Your task to perform on an android device: Open the Google Tasks app and create a task for Task update.
Image 1: 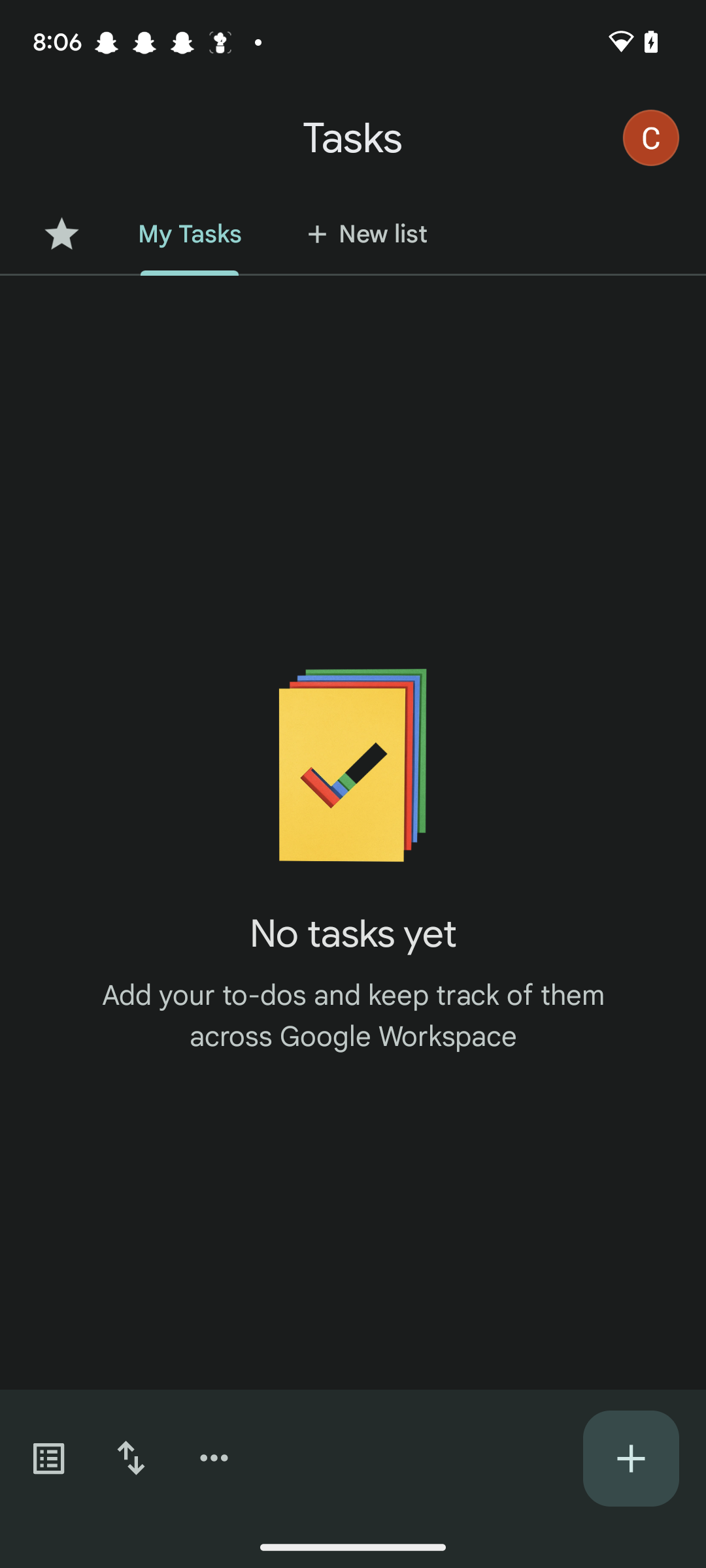
Click on the + icon at the bottom right corner of the screen
Step 1: click (631, 1458)
Image 2: 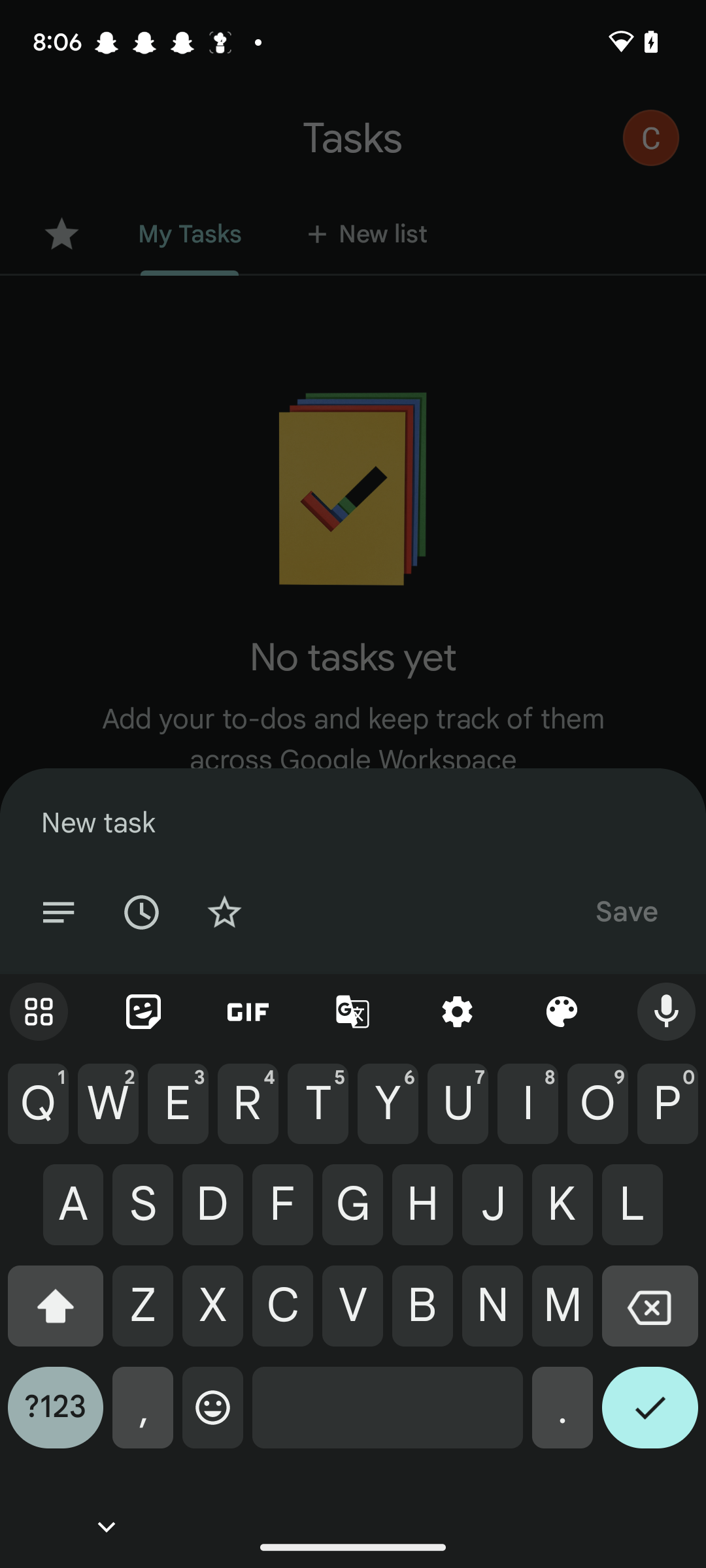
Enter the task name as Task update
Step 2: type "Task update"
Image 3: 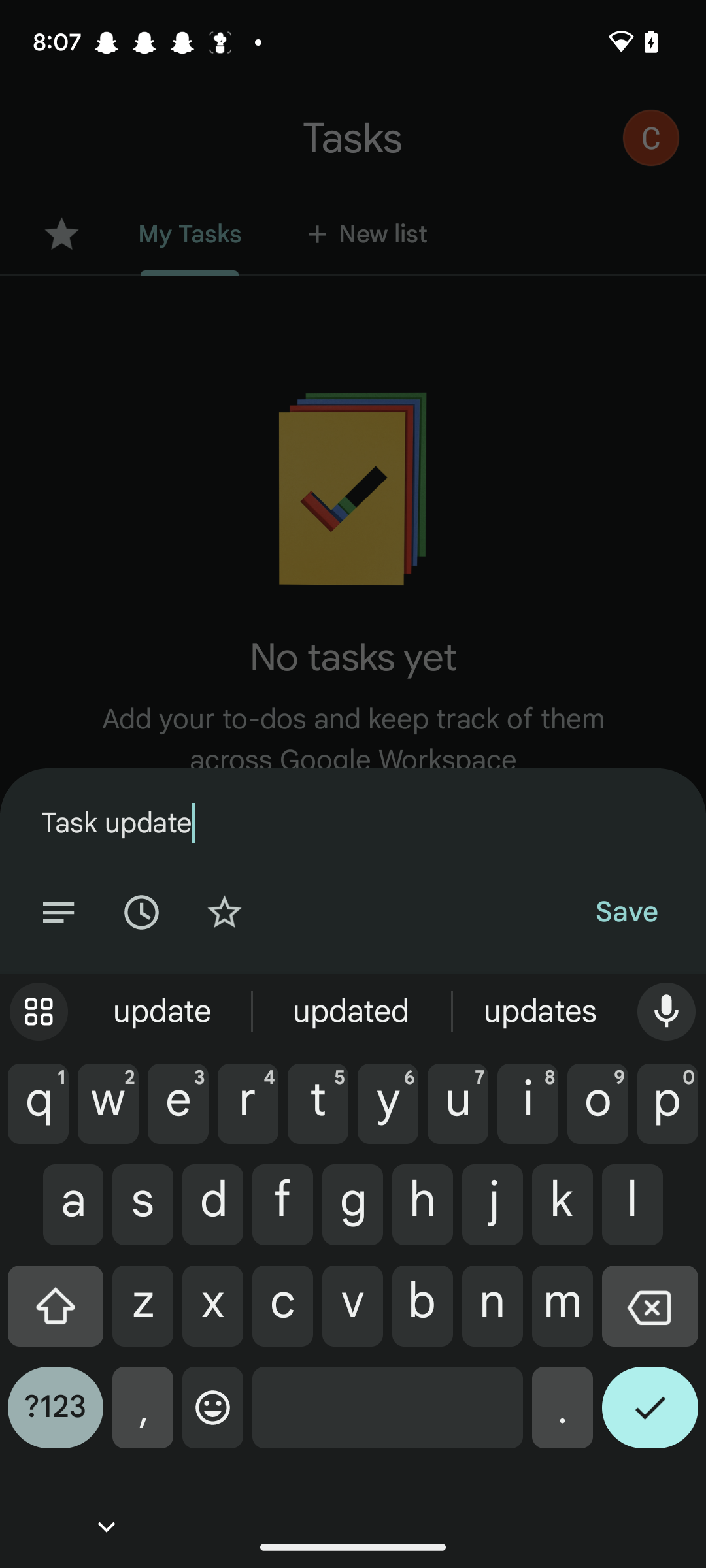
Click on the Save button 
Step 3: click (626, 911)